Your task to perform on an android device: Read the reviews of the GLIMMA Tealight in the IKEA app
Image 0: 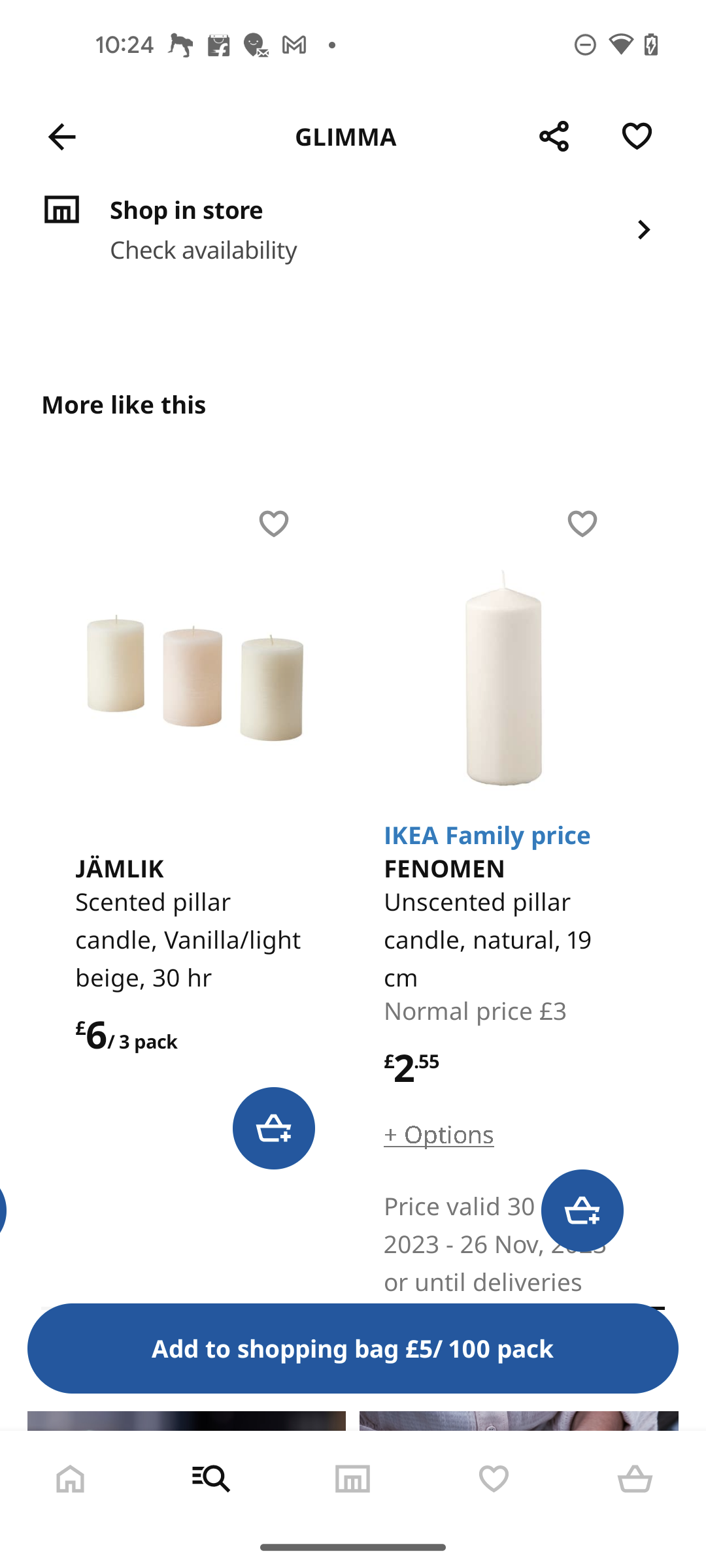
Swipe down for the reviews
Step 0: scroll up
Image 1: 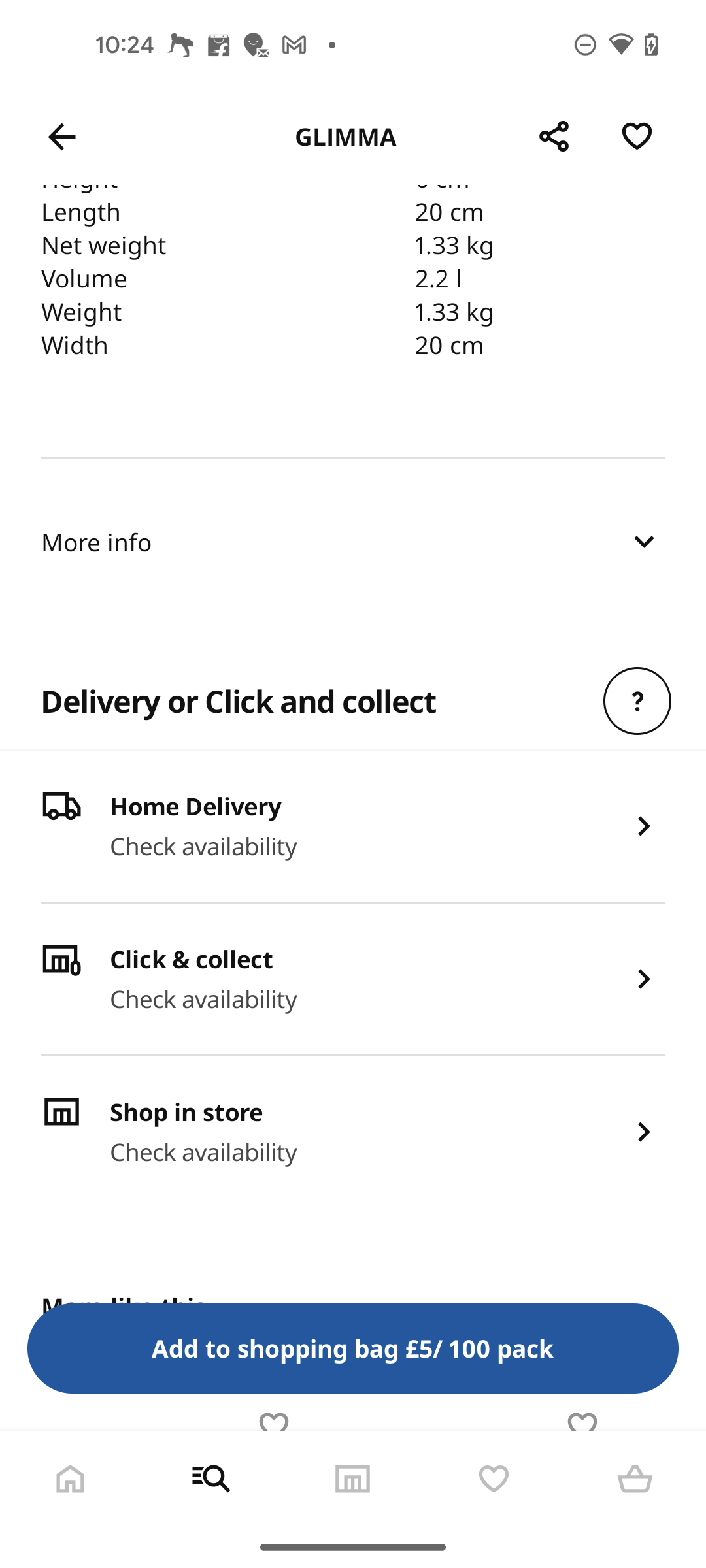
Swipe down for the reviews
Step 1: scroll up
Image 2: 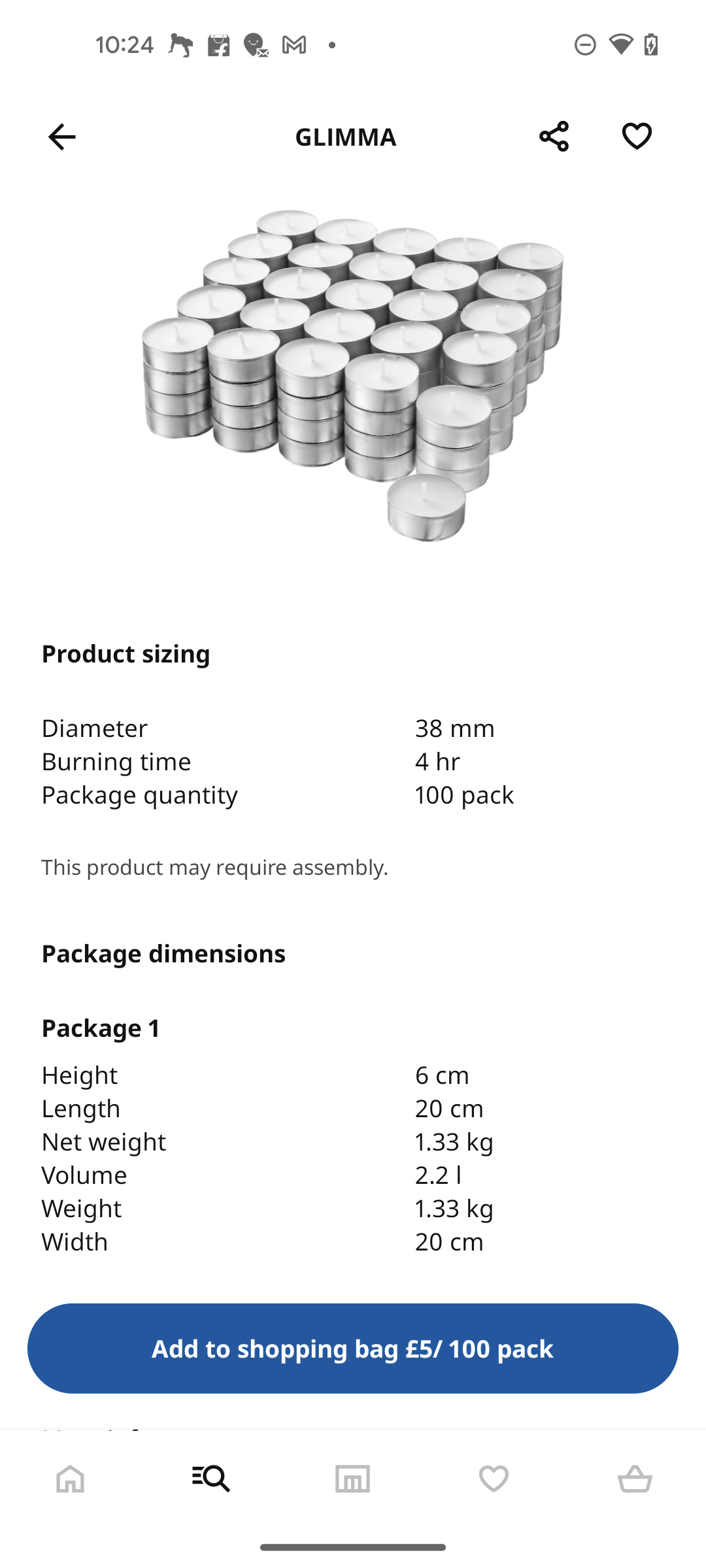
Swipe down for the reviews
Step 2: scroll up
Image 4: 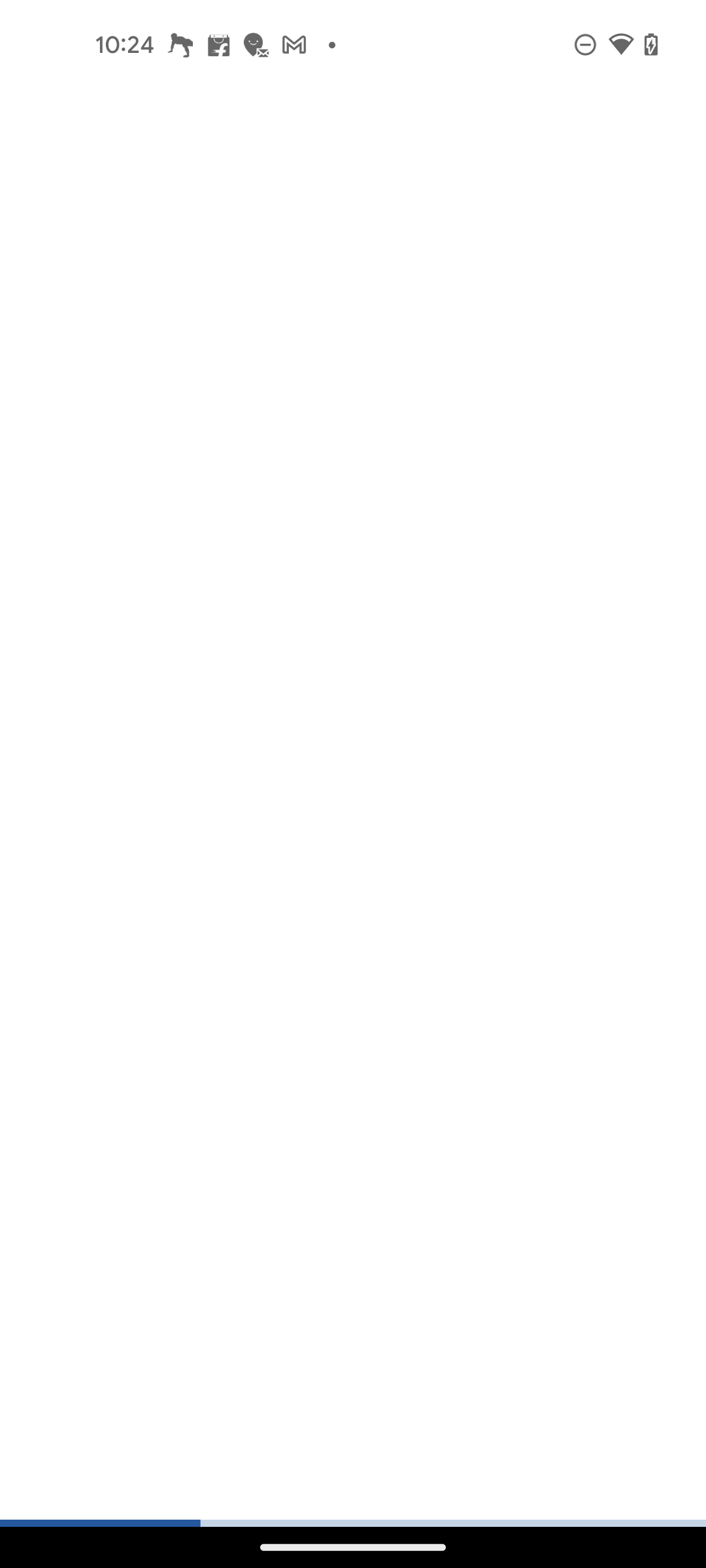
Click on the Reviews button
Step 4: wait
Image 5: 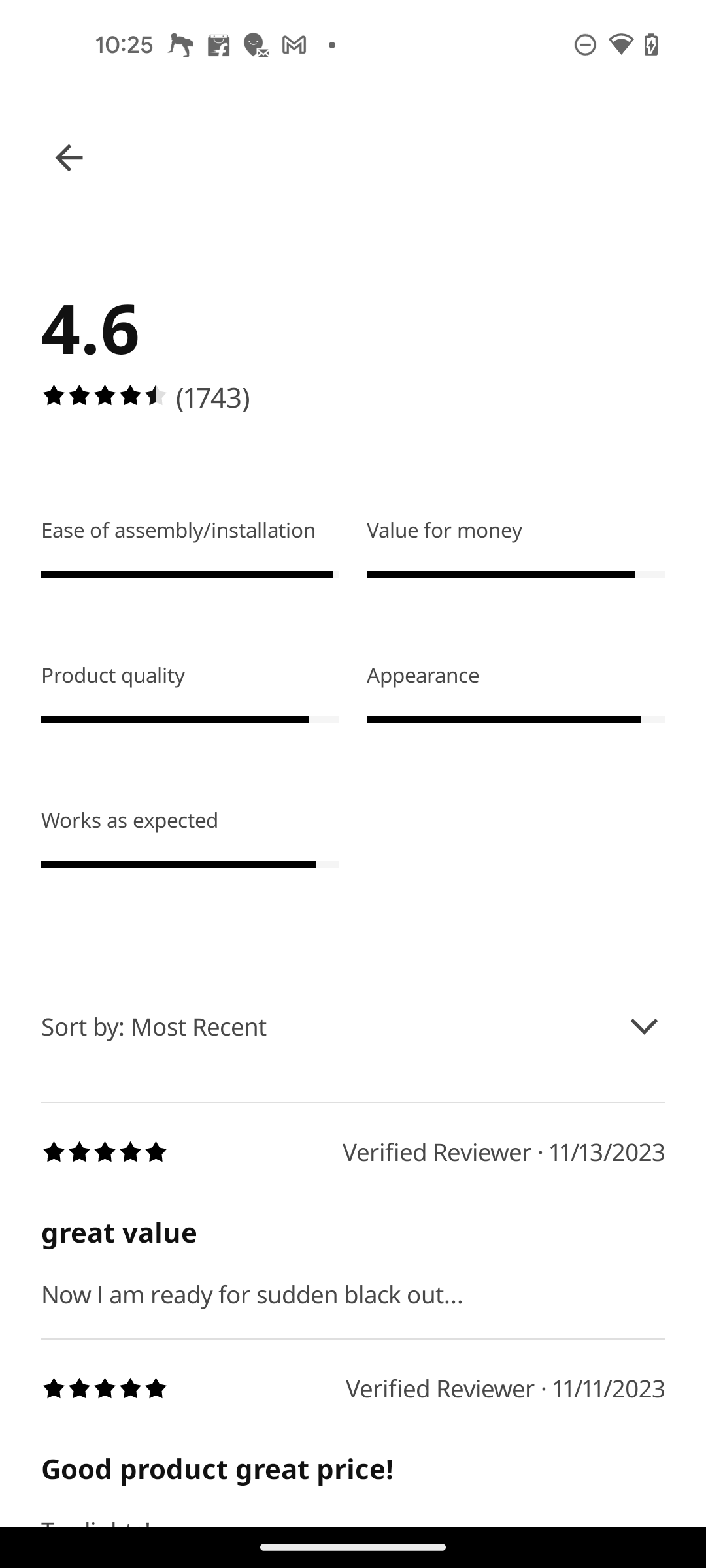
Swipe up to view the reviews
Step 5: scroll down
Image 6: 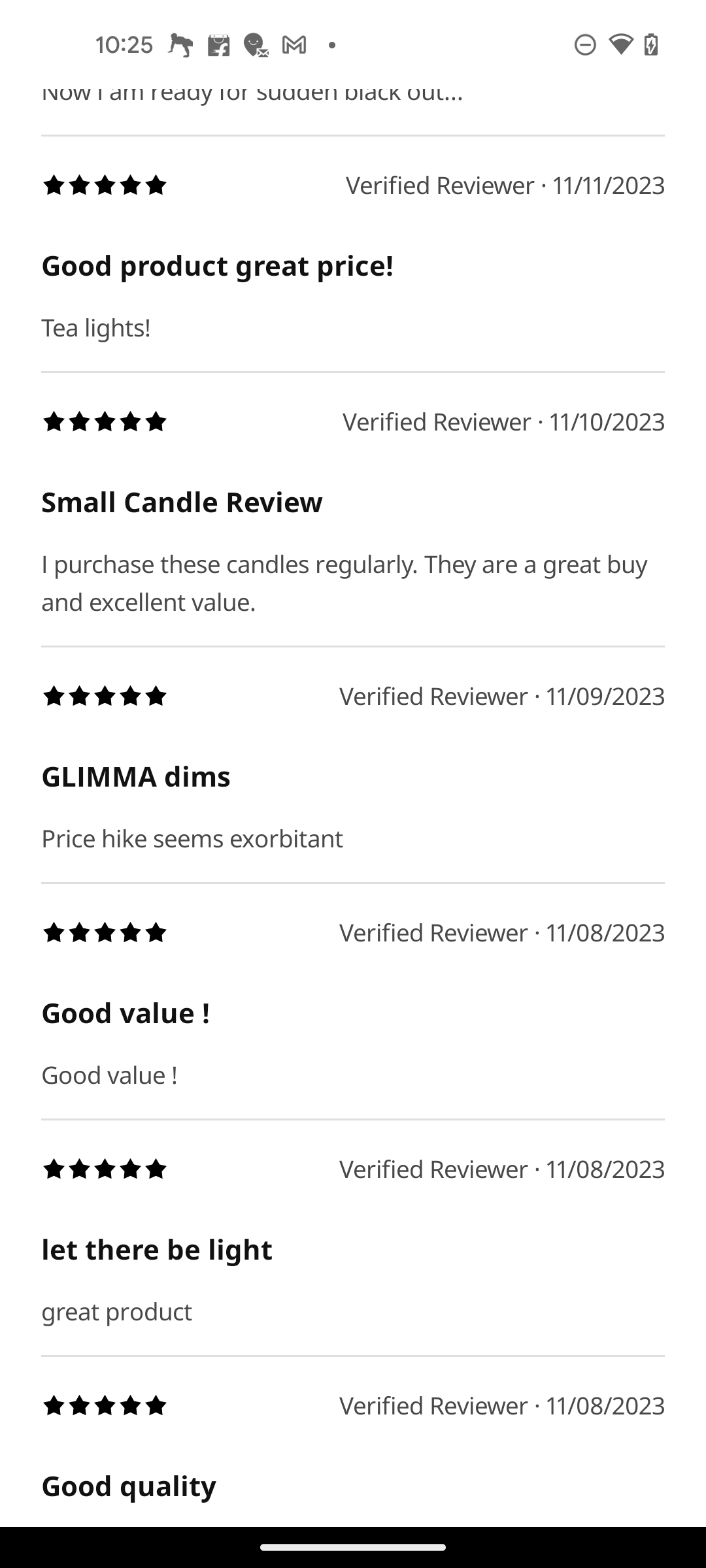
Swipe up to view the reviews
Step 6: scroll down